Your task to perform on an android device: My employer fair event was going to start at 12:10 a.m., but it got postponed, so snooze my reminder for 10 minutes.
Image 0: 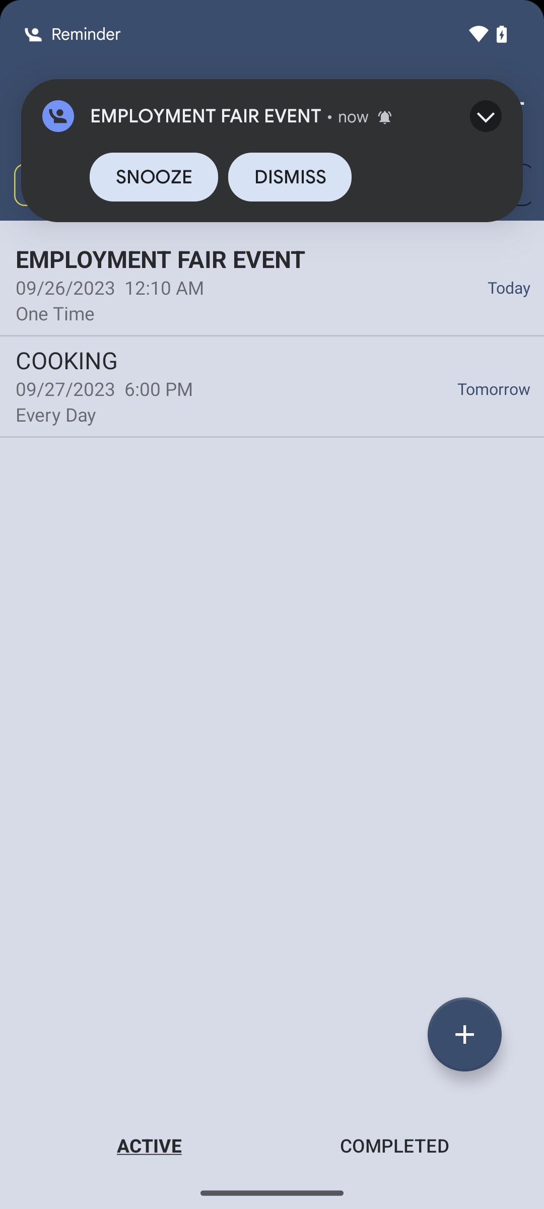
click on the SNOOZE option.
Step 0: click (133, 184)
Image 1: 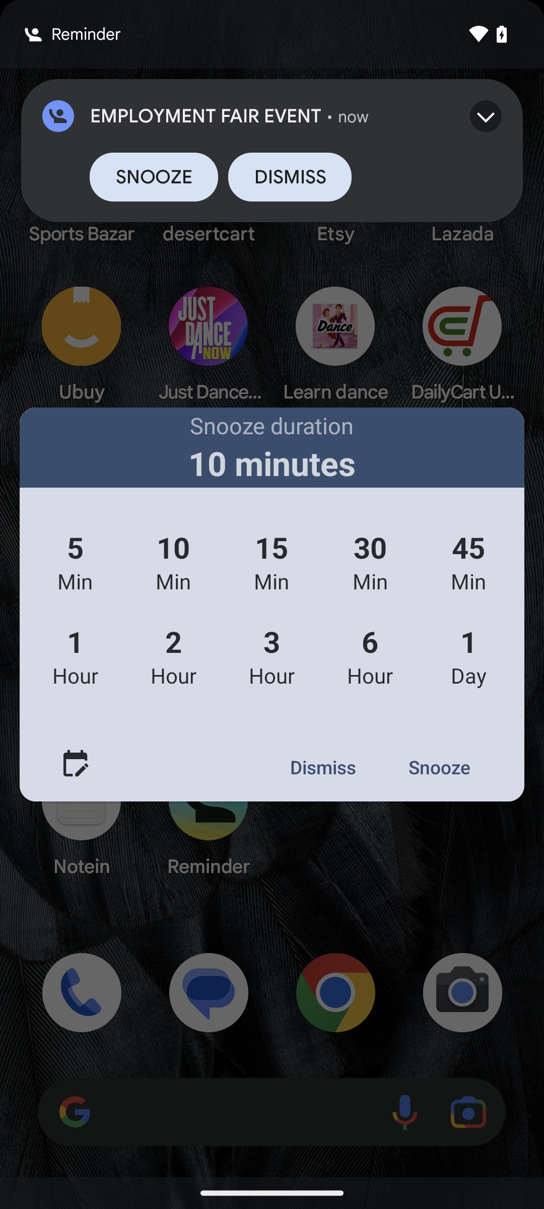
Set the time to 10 min.
Step 1: click (173, 547)